Your task to perform on an android device: Go to the To Do List app and share send an email to the manager with others
Image 0: 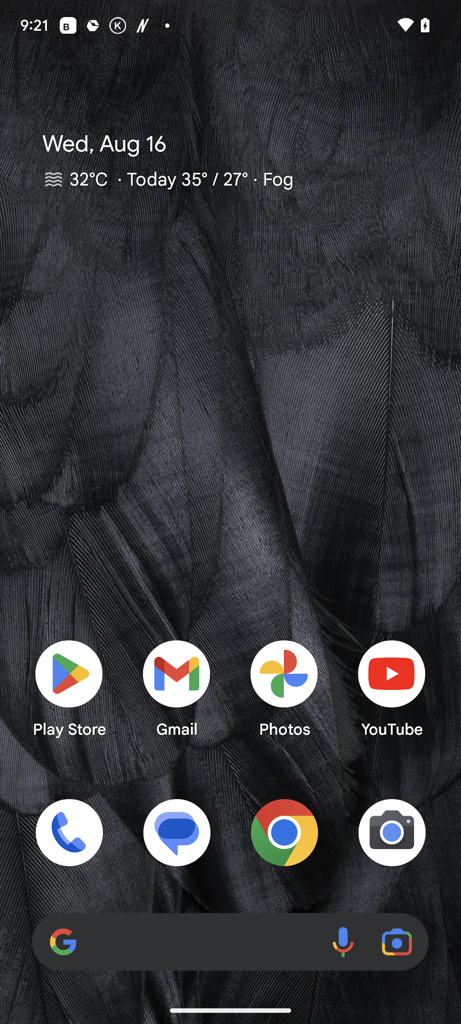
Open the To Do List app
Step 0: open app "To Do List"
Image 1: 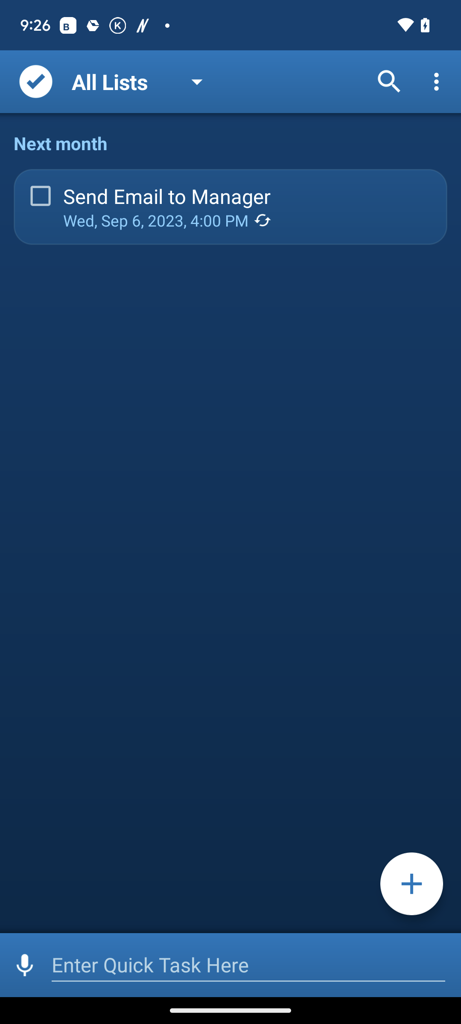
Click on Send Email to Manager
Step 1: click (246, 196)
Image 2: 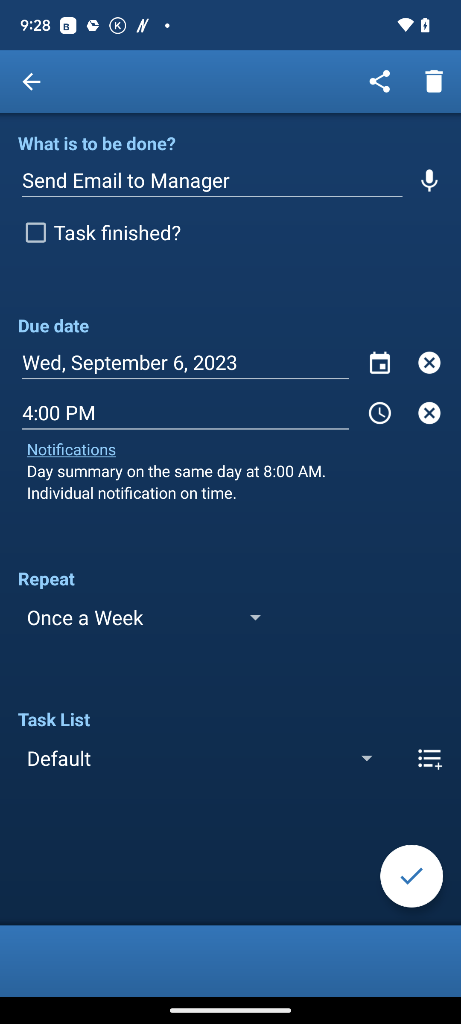
Click on the share icon at the top right side of the screen
Step 2: click (379, 81)
Image 3: 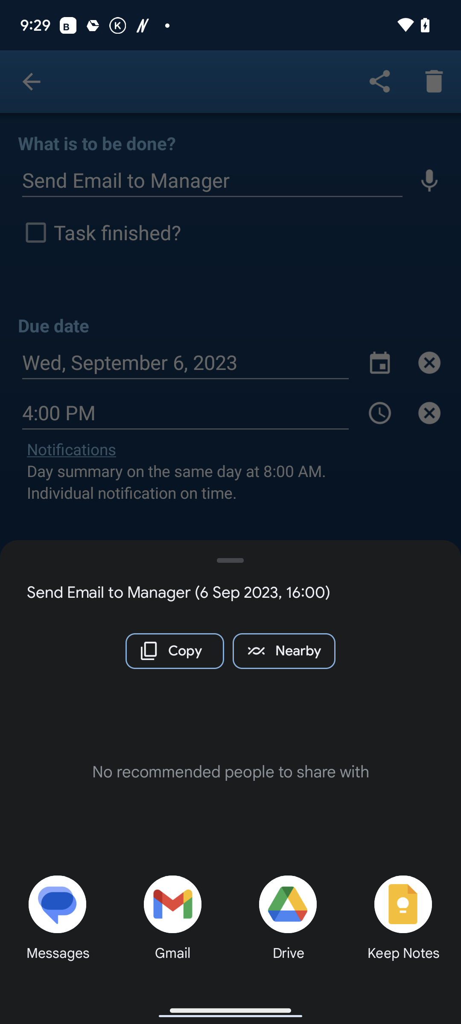
Click on the first option at the bottom of the screen
Step 3: click (59, 915)